Your task to perform on an android device: I'm interested in the 46pcs/set Ratchet Wrench Tools, so explore these wrench tools in the Joom app.
Image 0: 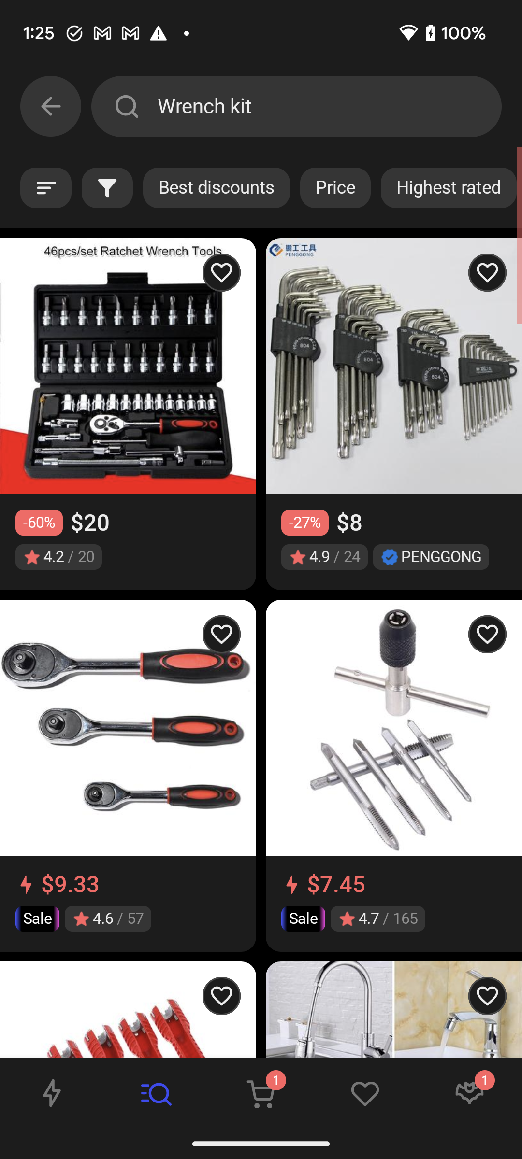
Click on the 46pcs/set Ratchet Wrench Tools to explore the product.
Step 0: click (128, 366)
Image 1: 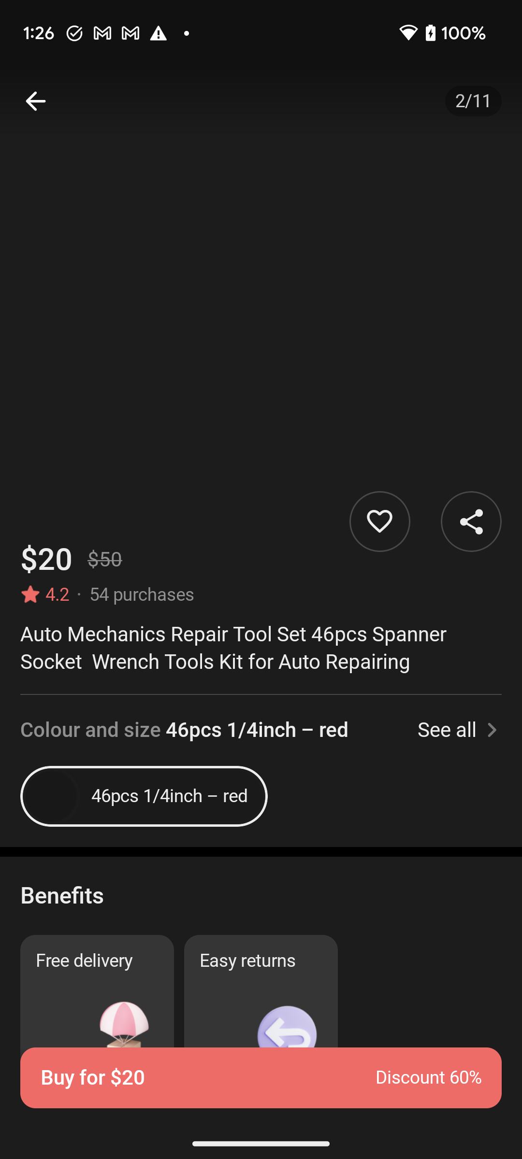
Click on the 46pcs/set Ratchet Wrench Tools to explore the product.
Step 1: wait